Your task to perform on an android device: Check out the Fitbit app to see my daily progress.
Image 0: 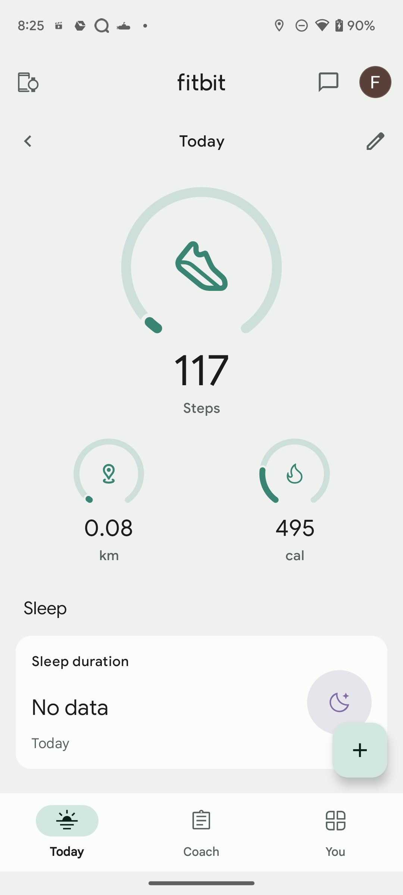
swipe up to see my today's progress
Step 0: scroll down